Your task to perform on an android device: On the Yummly app, write a review for a recipe for Gyoza(Japanese Dumplings) that turns out great.
Image 0: 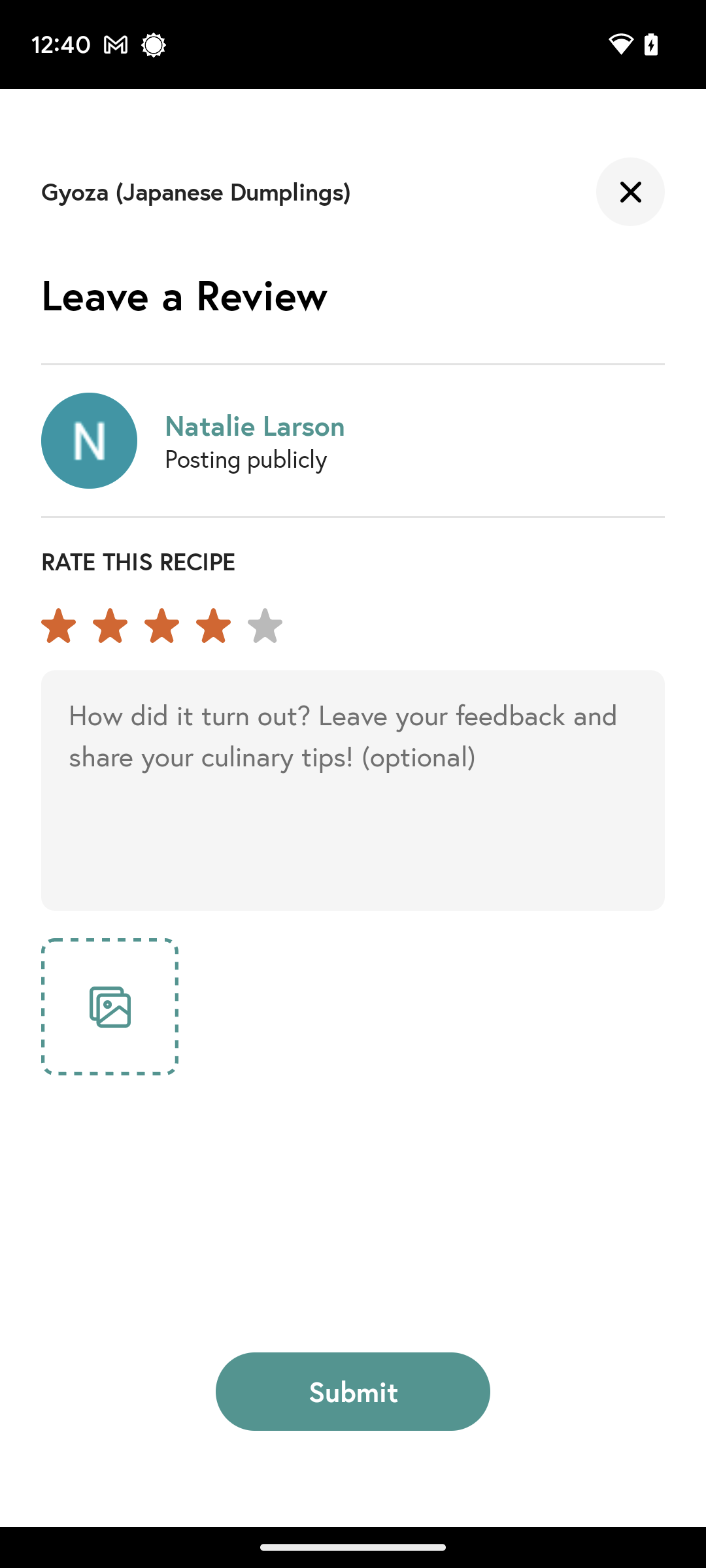
Click on the text box below the ratings.
Step 0: click (352, 790)
Image 1: 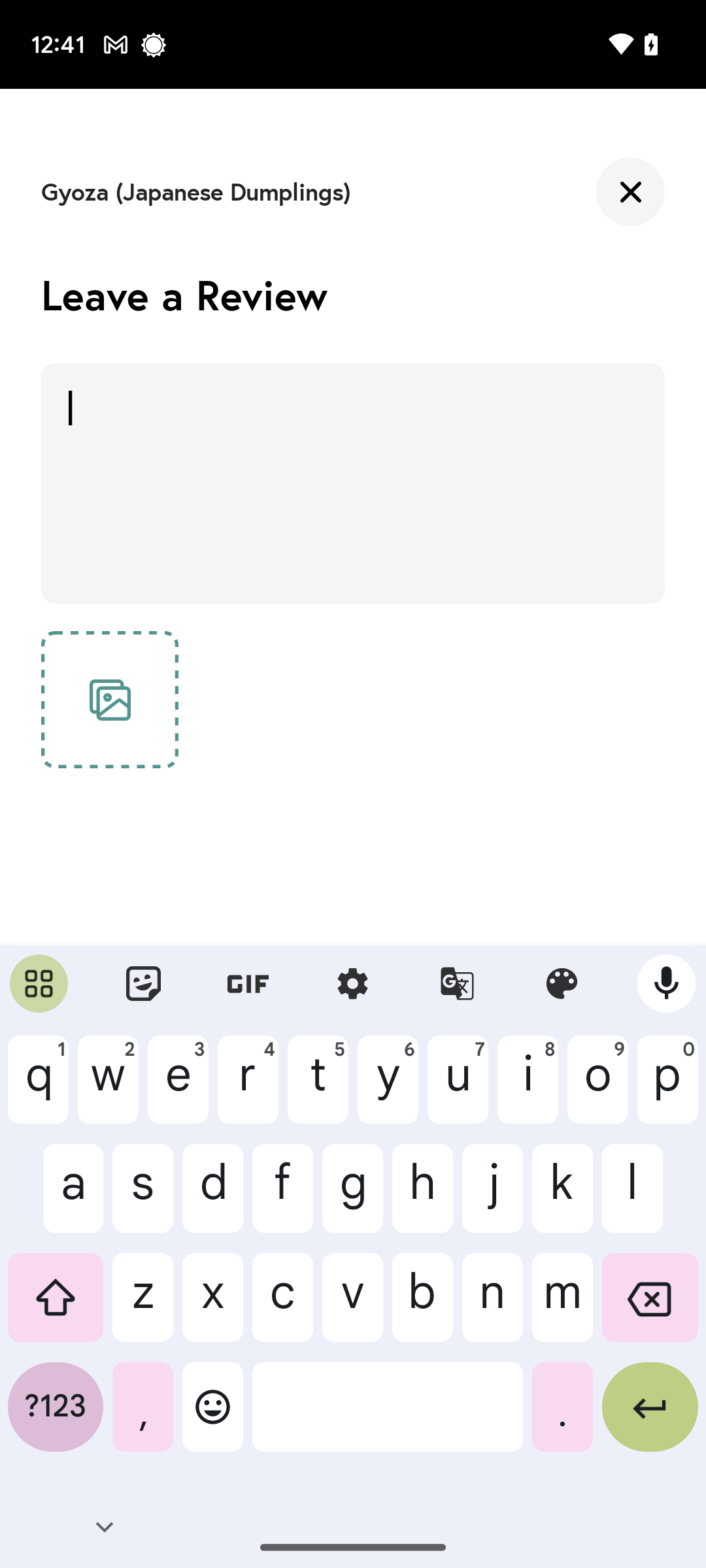
Type in the recipe turns out great.
Step 1: type "The recipe turns out great."
Image 3: 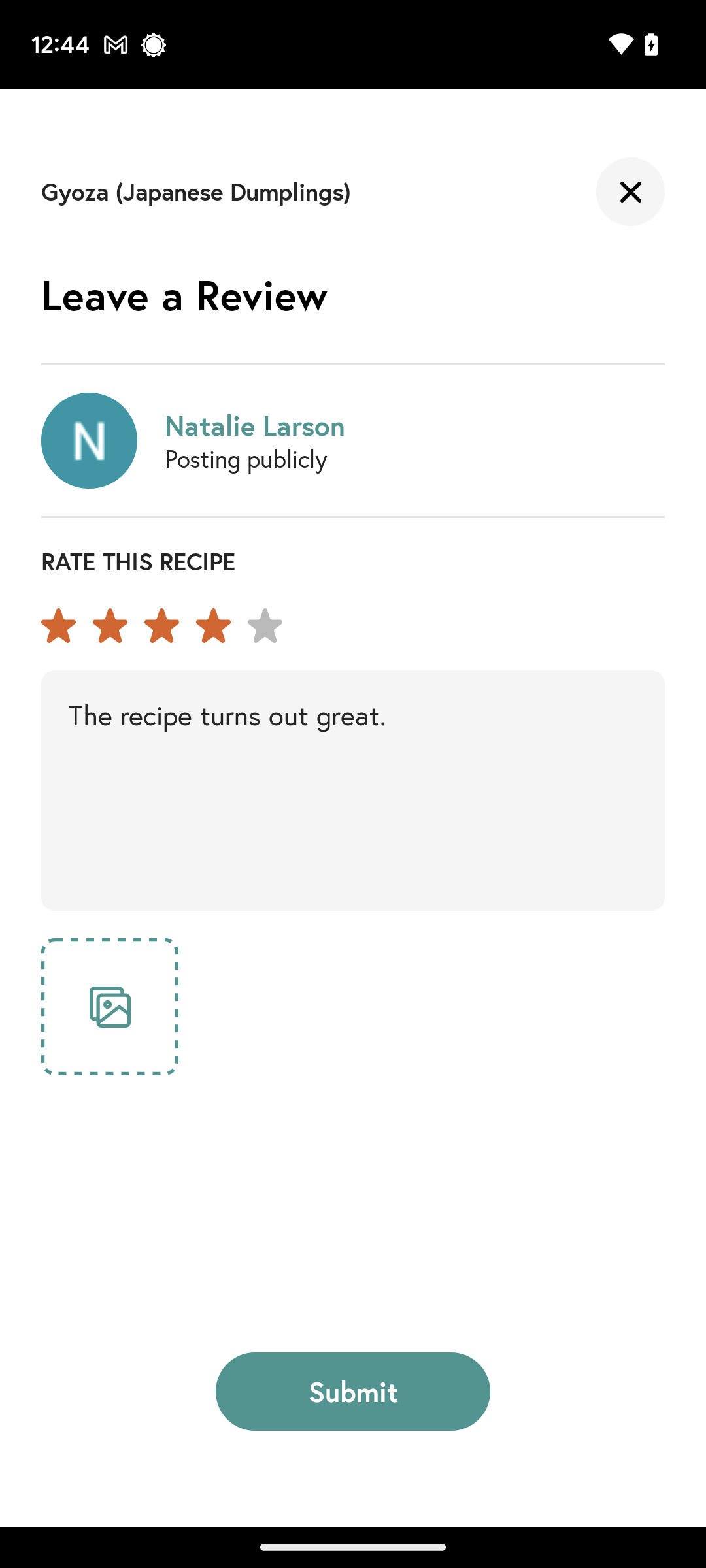
At the bottom of the screen, click on Submit.
Step 3: click (353, 1391)
Image 4: 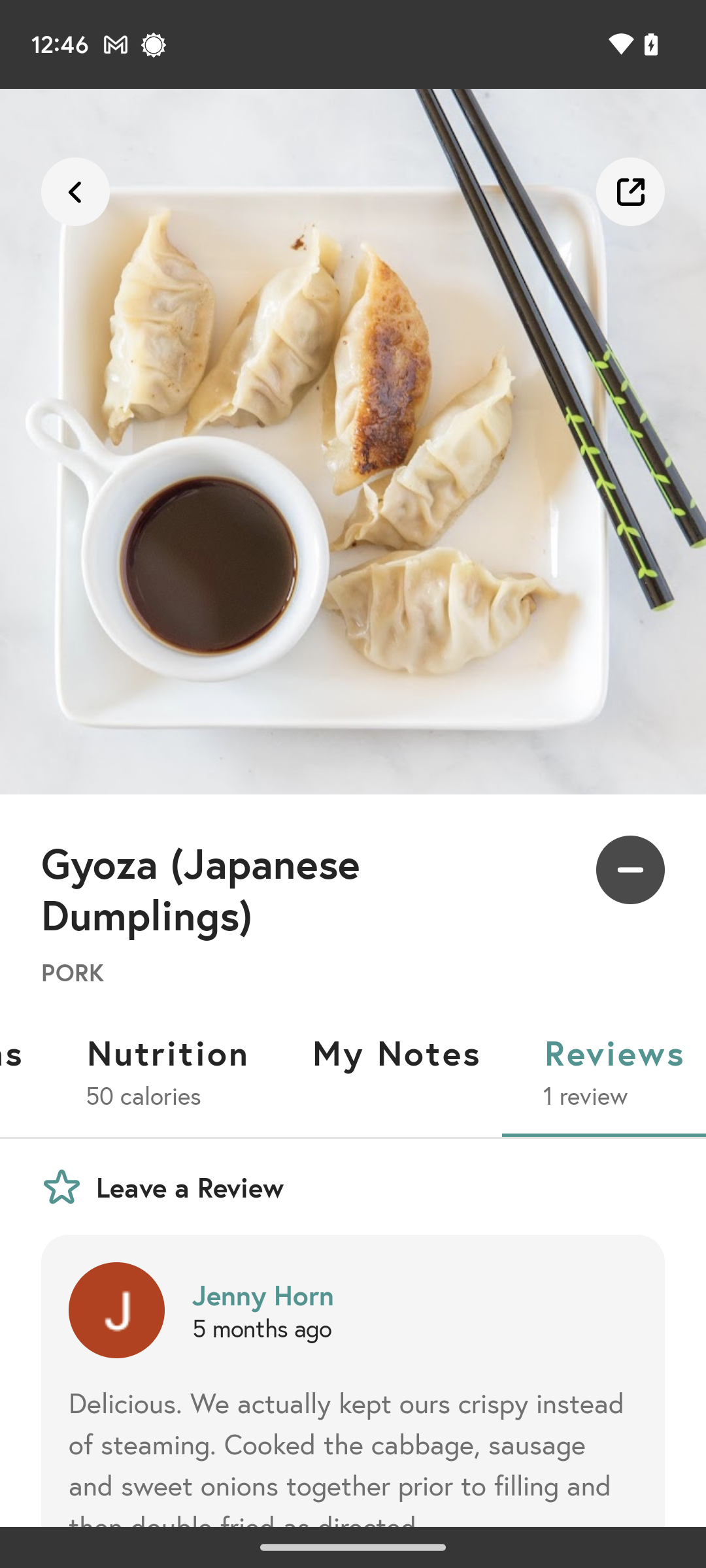
At the bottom of the screen, click on Submit.
Step 4: wait